Your task to perform on an android device: I liked the Mens Patchwork Button Up Corduroy Preppy Plaid Hooded Shirts, and I want to save this shirt in my cart, so add the Mens Patchwork Button Up Corduroy Preppy Plaid Hooded Shirts to my cart in the Banggood app
Image 1: 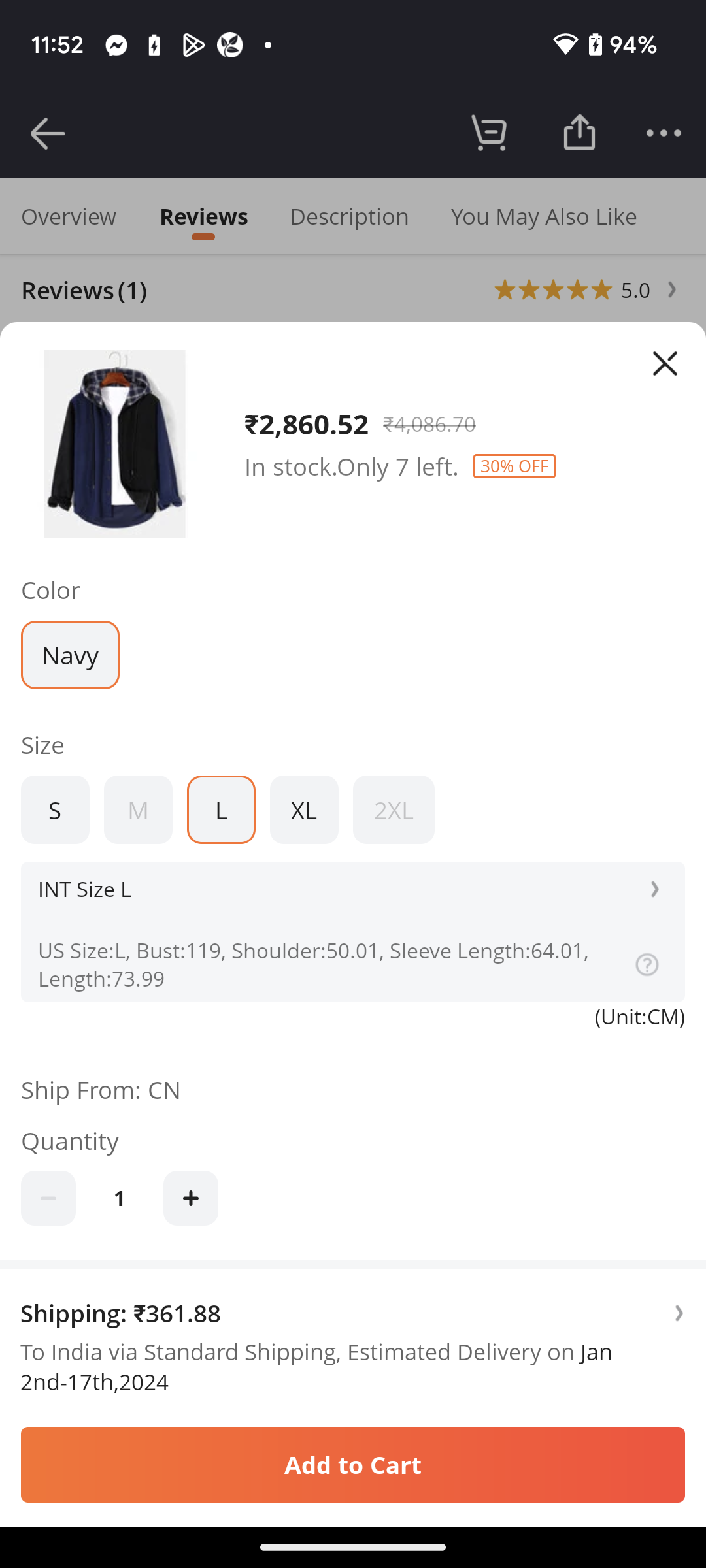
Click on the L option to select the size of the shirt.
Step 1: click (220, 809)
Image 2: 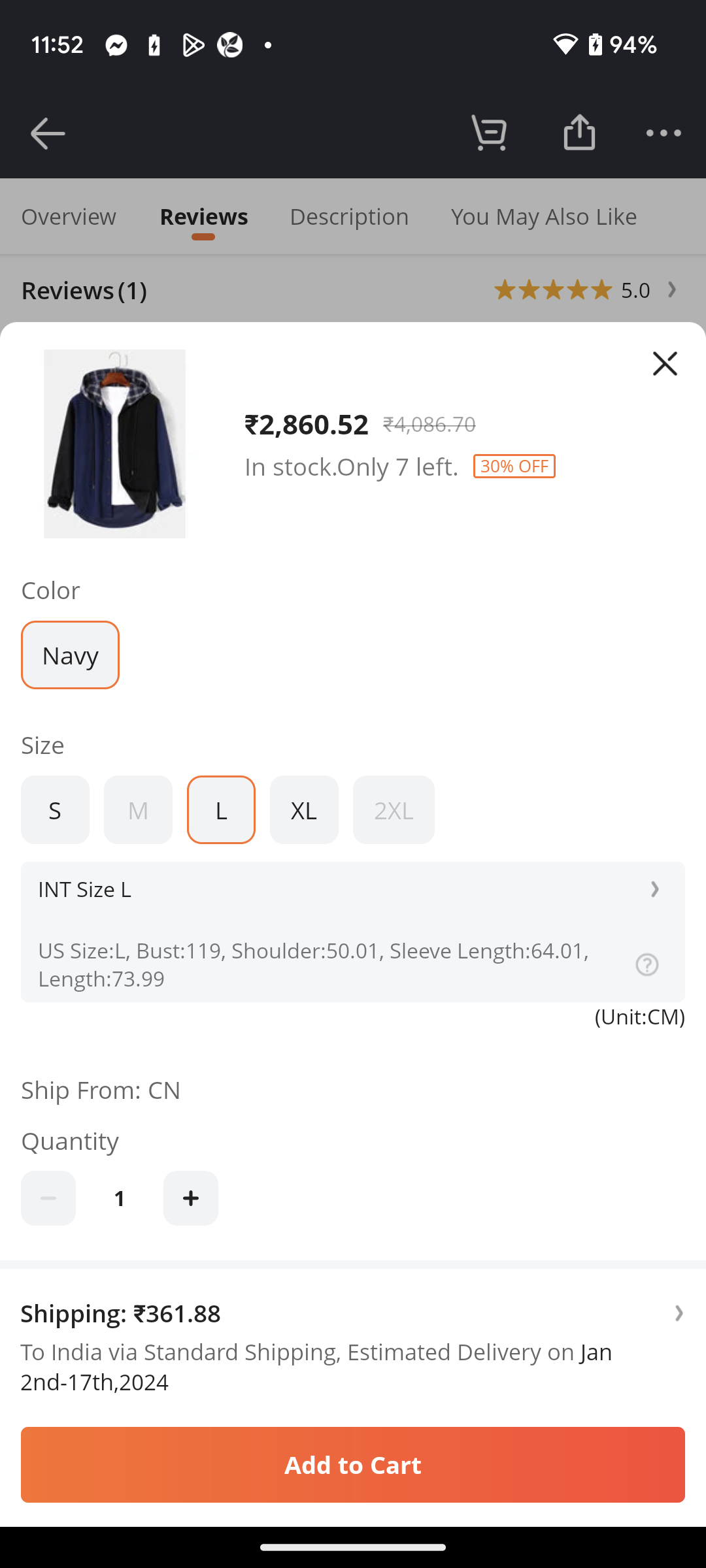
Click on the Add to Cart button at the bottom of the screen to save this shirt in my cart
Step 2: click (352, 1465)